Your task to perform on an android device: I'm ready to get the workout started. Start the 7x4 challenge in the Home Workout app to begin this full-body workout.
Image 0: 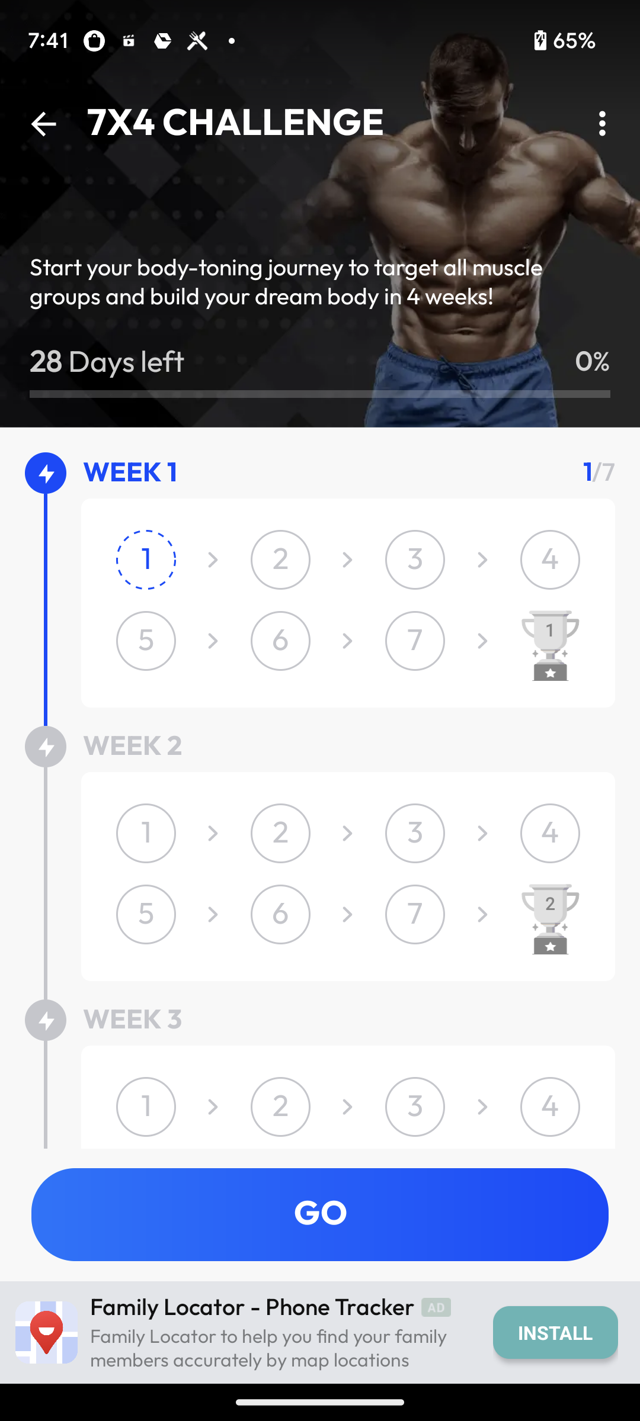
Click on GO at the bottom of the screen 
Step 0: click (320, 1214)
Image 1: 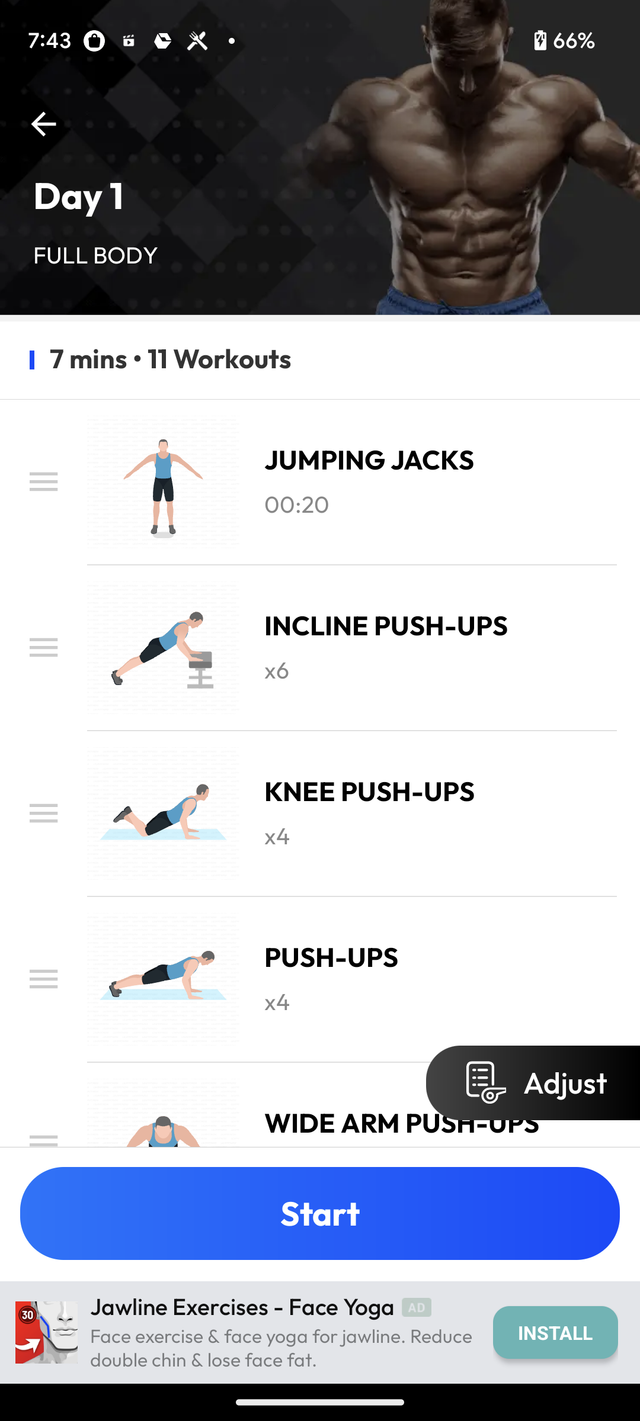
Click on Start at the bottom of the screen
Step 1: click (320, 1213)